Your task to perform on an android device: As i had moved file to another folder delete the Tableau-tutorial.pdf in the files app
Image 0: 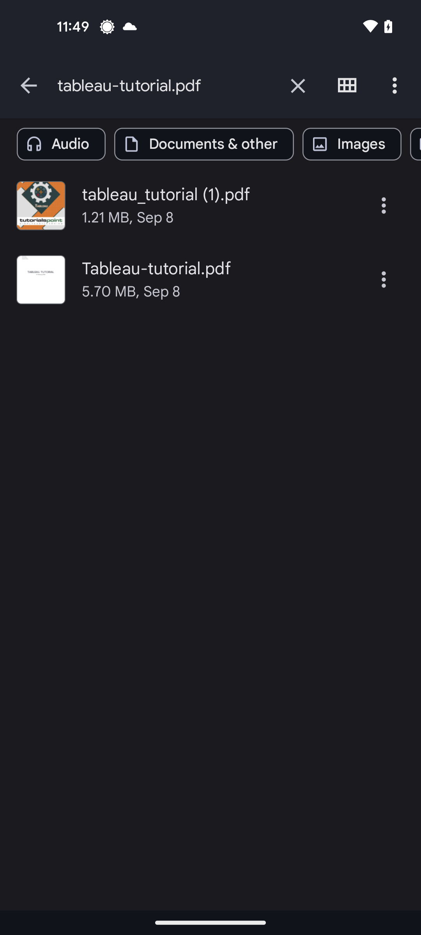
Click on the three dots more button of the Tableau-tutorial.pdf file
Step 0: click (384, 279)
Image 1: 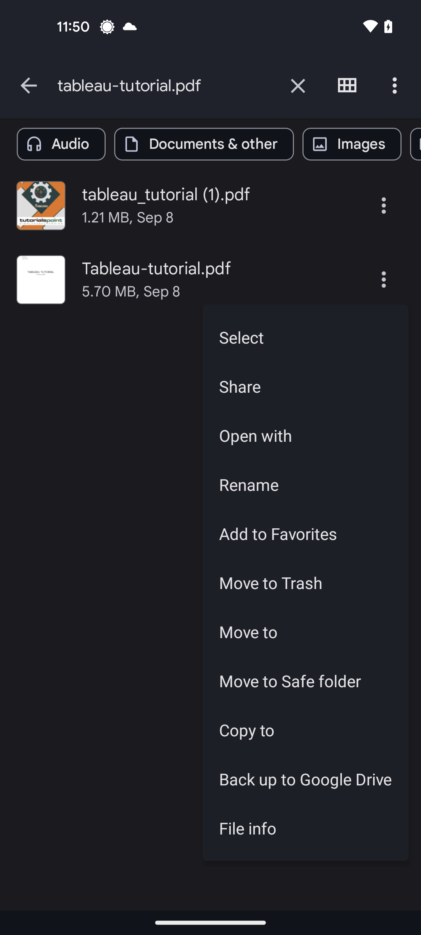
Click on the Move to Trash option
Step 1: click (305, 582)
Image 2: 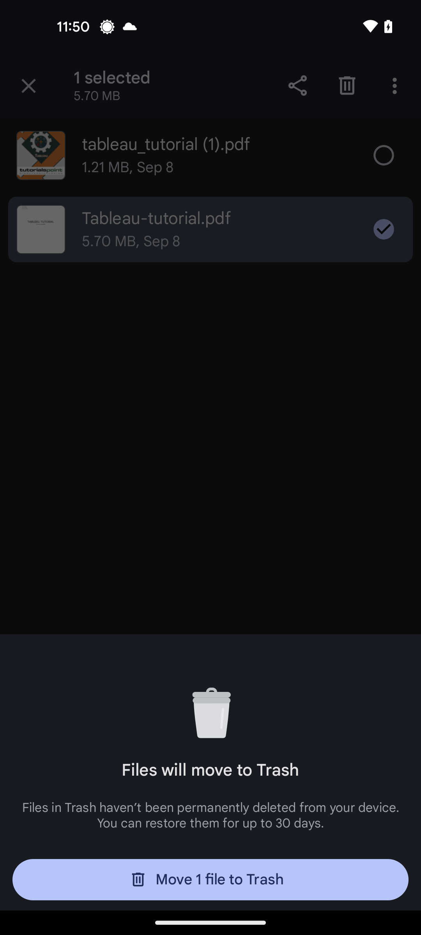
Click on the Move 1 file to Trash button
Step 2: click (210, 879)